Your task to perform on an android device: In Industrybuying Online Shopping app, search for roofing hammer
Image 0: 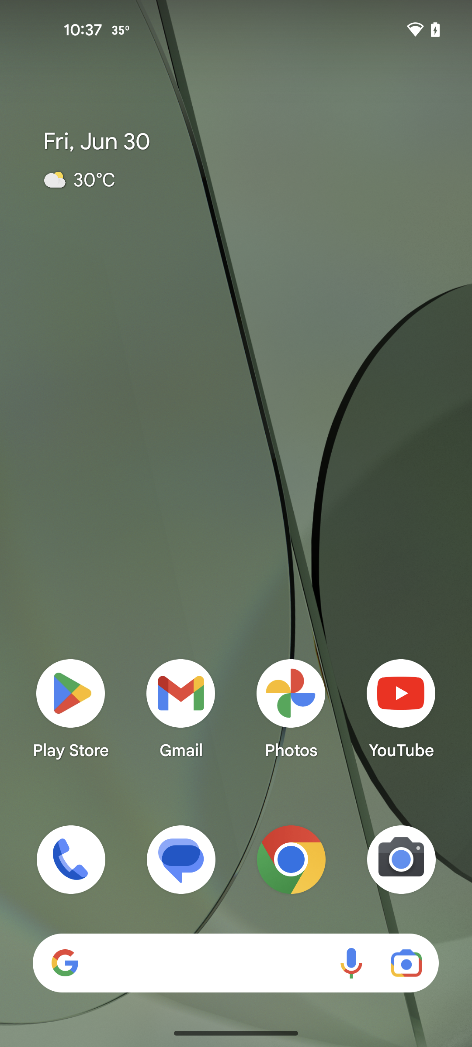
Open Industrybuying Online Shopping app
Step 0: open app "Industrybuying"
Image 1: 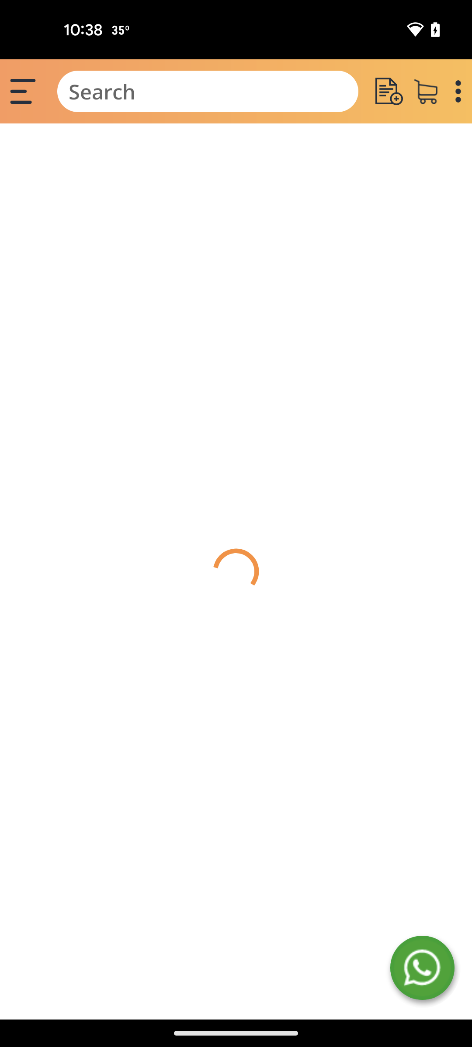
Open Industrybuying Online Shopping app
Step 1: wait
Image 2: 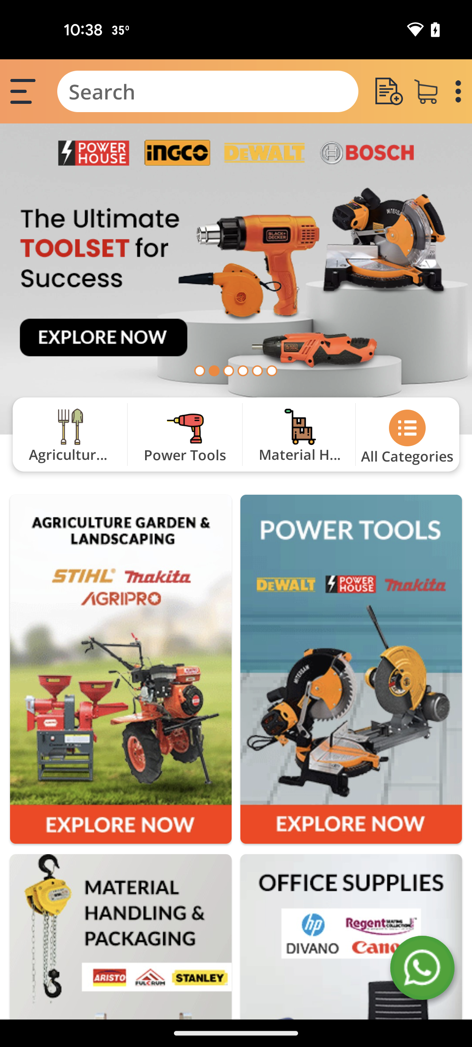
Click on search bar
Step 2: click (208, 91)
Image 3: 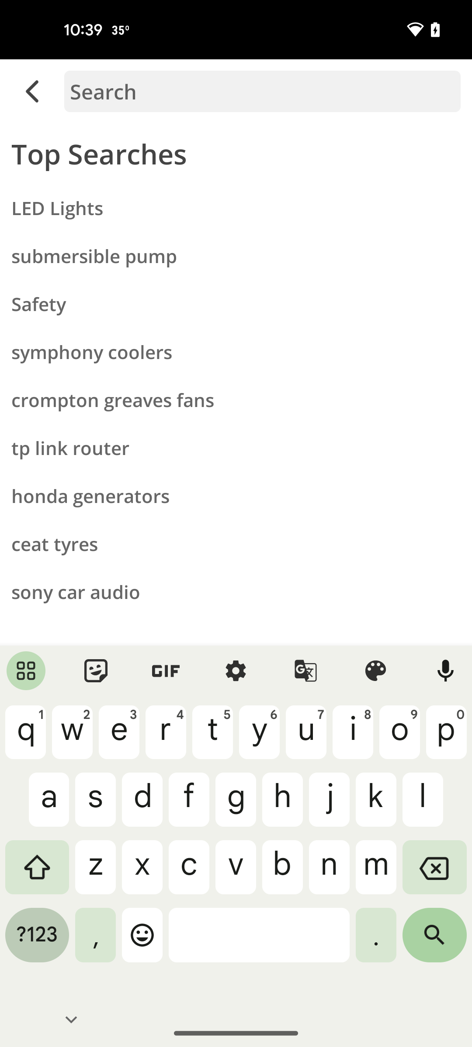
search for roofing hammer
Step 3: type "roofing hammer"
Image 4: 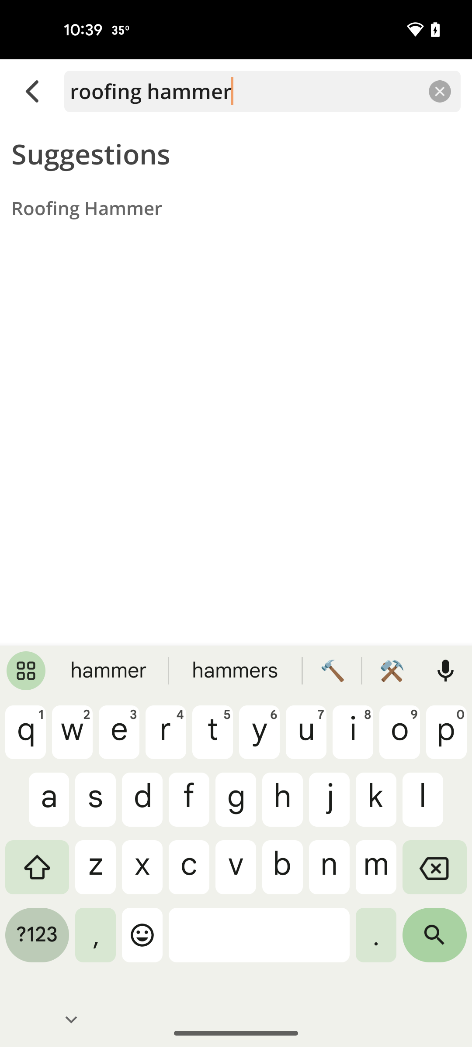
select roofing hammer
Step 4: click (236, 208)